Your task to perform on an android device: Open the FormsApp app , Create a New blank form  with title as test
Image 0: 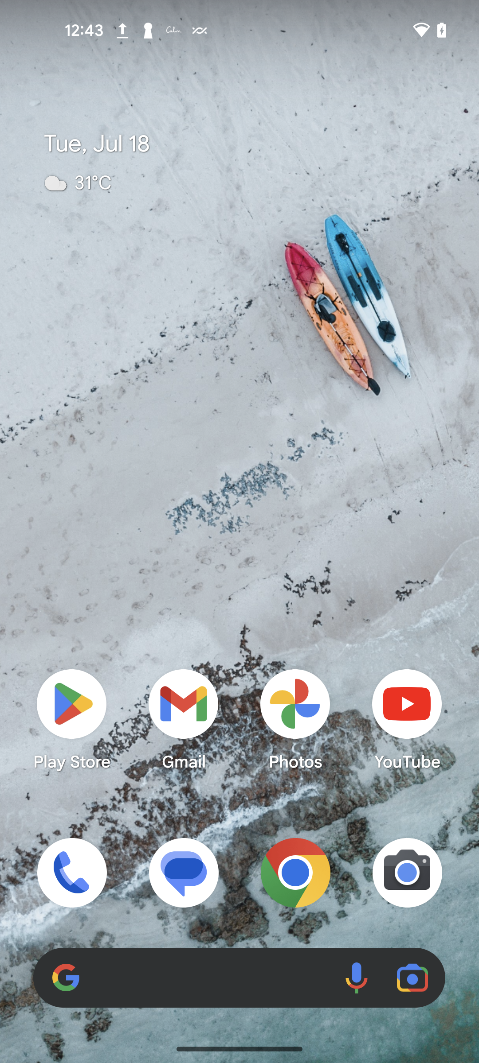
Open the FormsApp app
Step 0: open app "FormsApp"
Image 1: 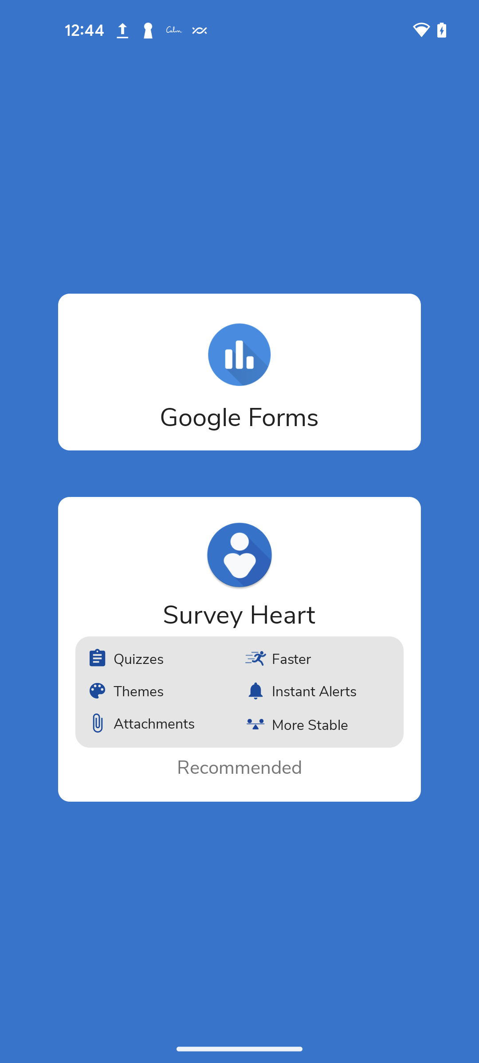
Click on the Google Forms 
Step 1: click (239, 354)
Image 2: 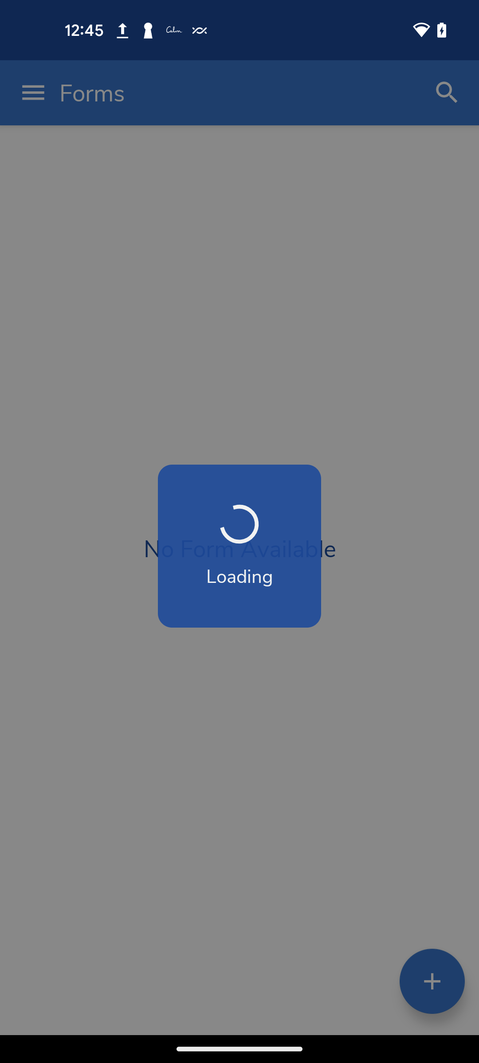
Click on the Google Forms 
Step 2: wait
Image 3: 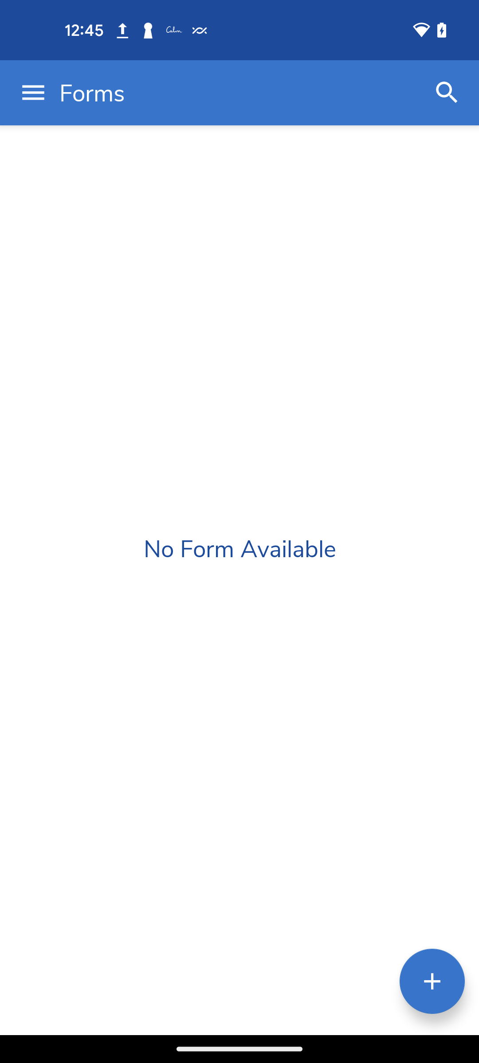
Click on the Plus icon at the bottom right of the screen
Step 3: click (432, 981)
Image 4: 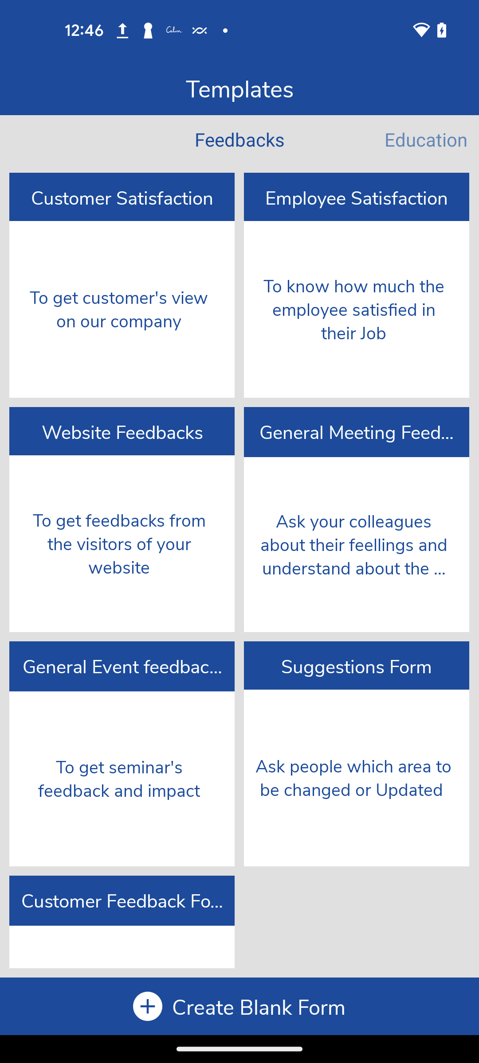
Click on the Plus icon at the bottom of the screen to create a blank form
Step 4: click (148, 1006)
Image 5: 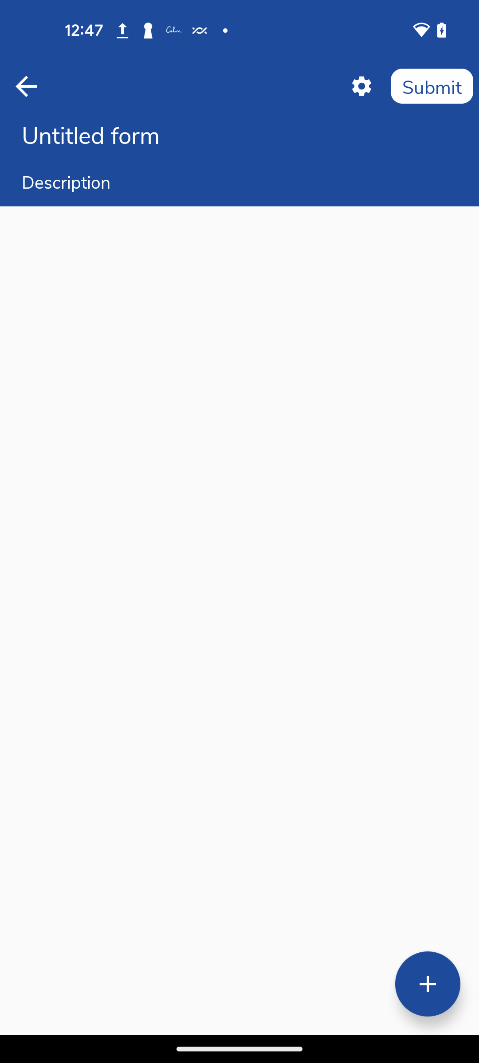
Click on the Form name section
Step 5: click (239, 138)
Image 6: 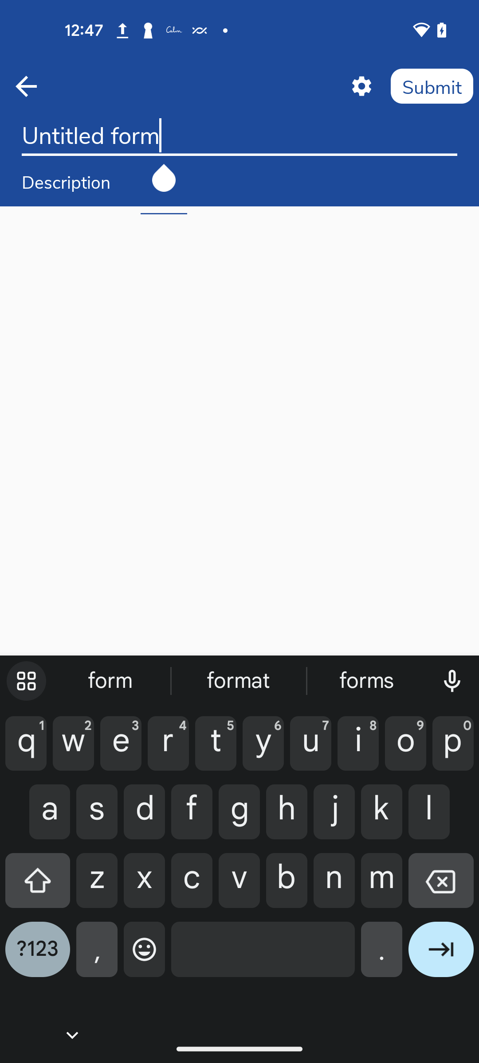
Remove the current form name
Step 6: click (441, 887)
Image 8: 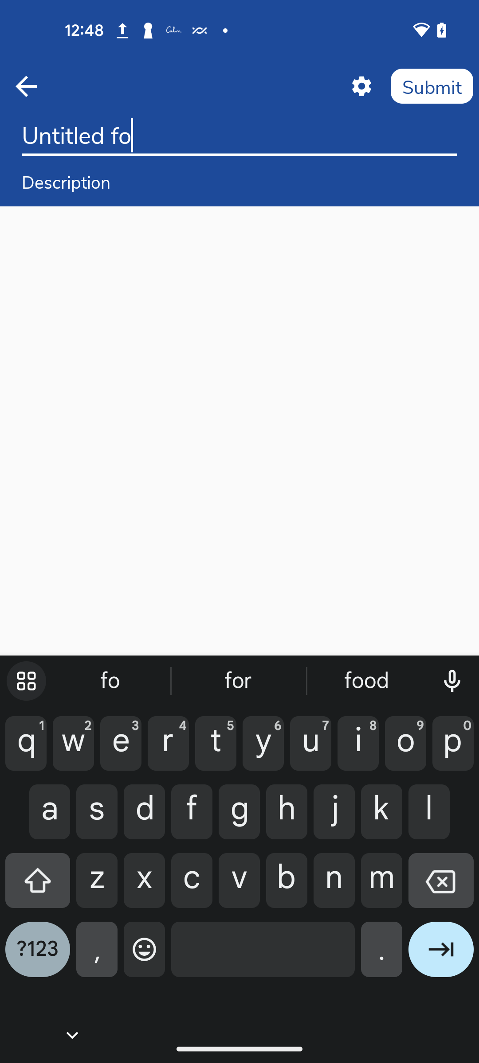
Remove the current form name
Step 8: click (441, 887)
Image 9: 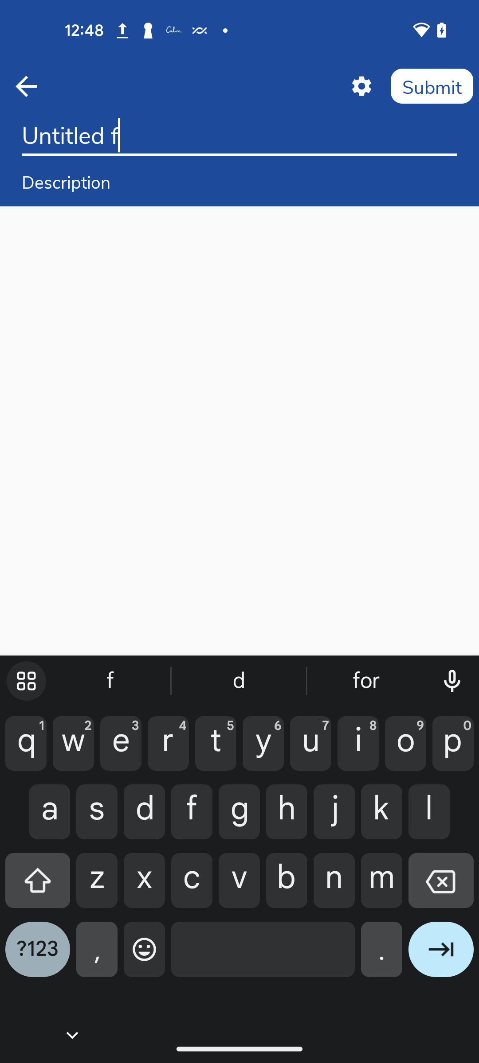
Remove the current form name
Step 9: click (441, 887)
Image 10: 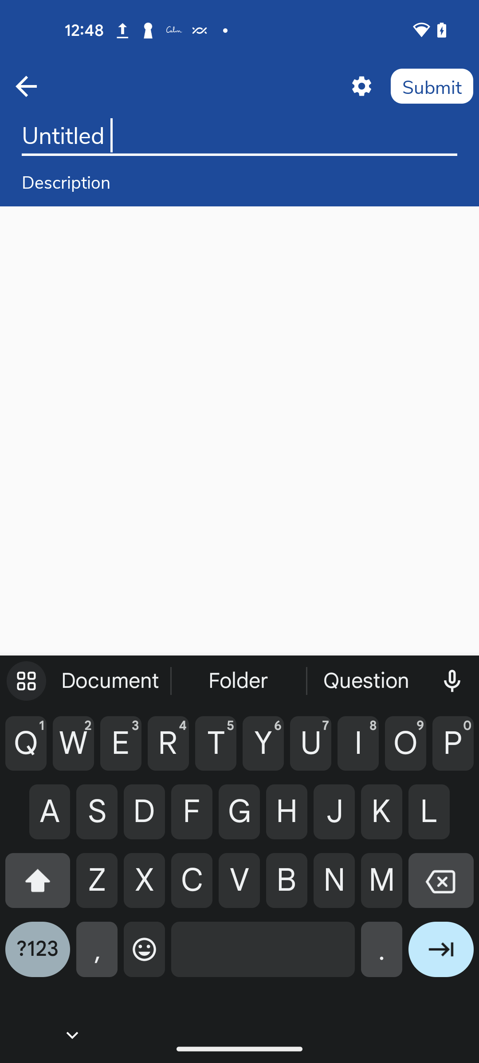
Remove the current form name
Step 10: click (441, 887)
Image 12: 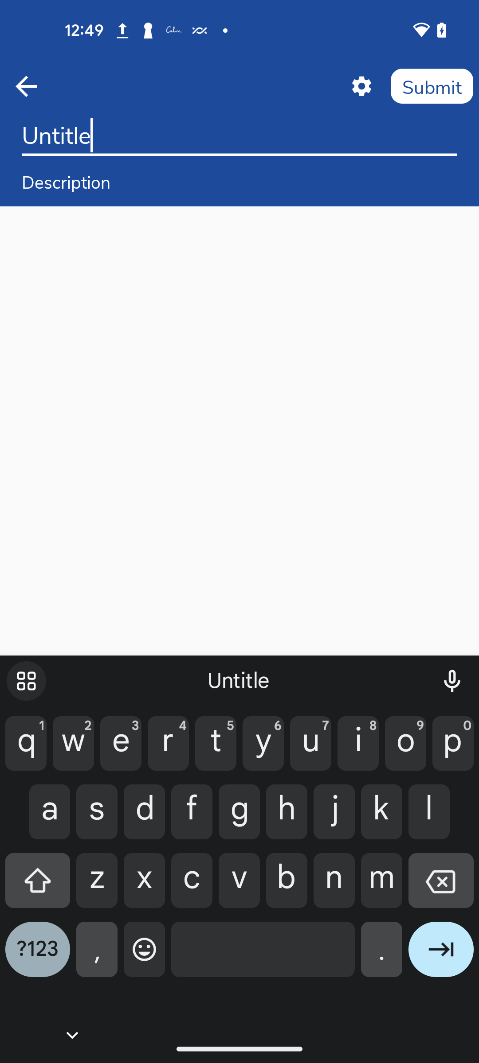
Remove the current form name
Step 12: click (441, 887)
Image 13: 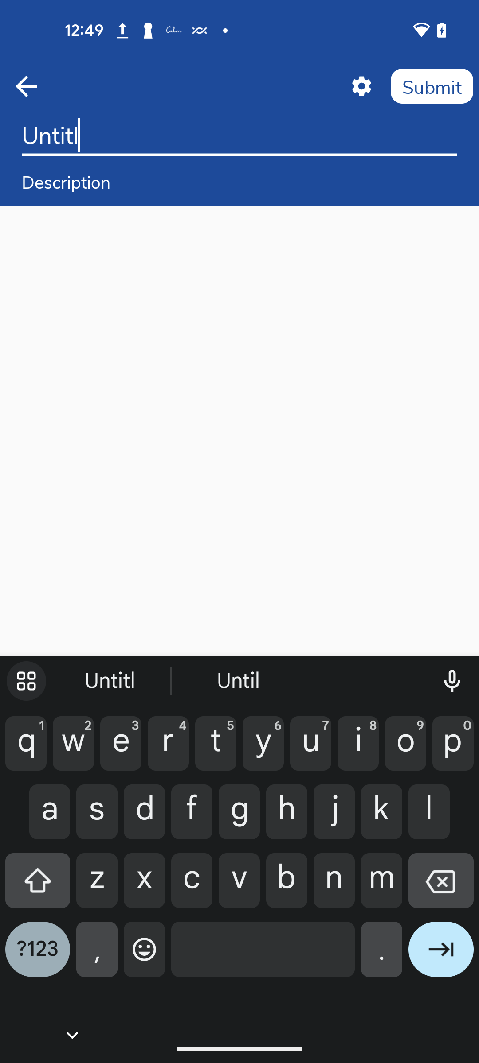
Remove the current form name
Step 13: click (441, 887)
Image 14: 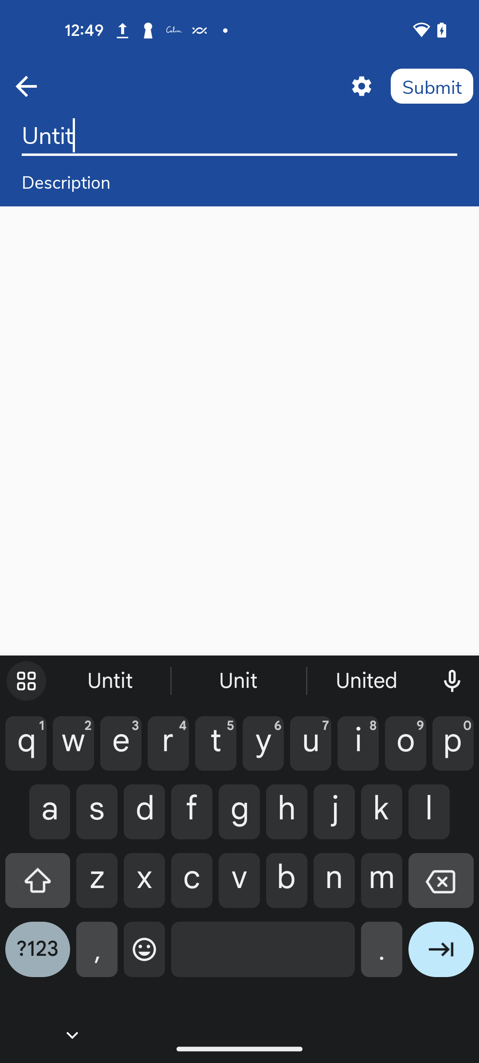
Remove the current form name
Step 14: click (441, 887)
Image 15: 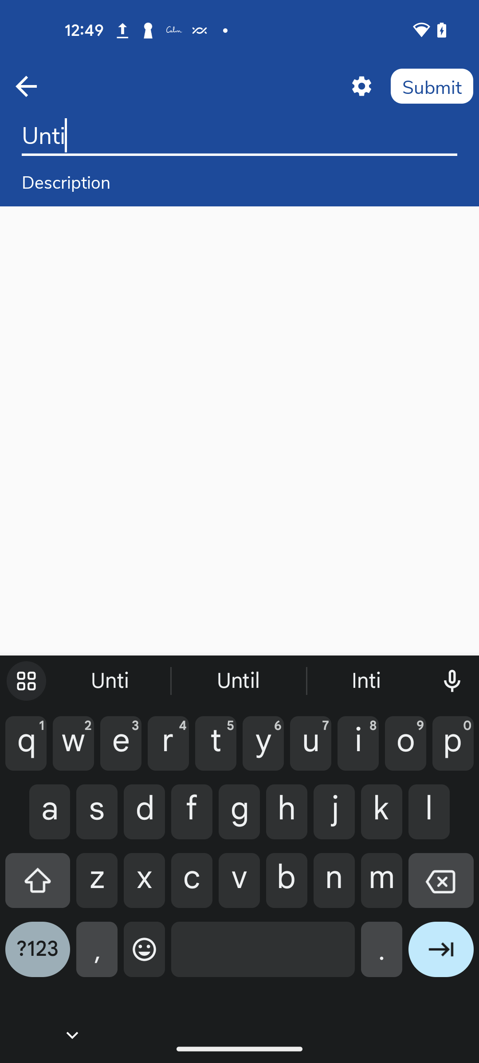
Remove the current form name
Step 15: click (441, 887)
Image 16: 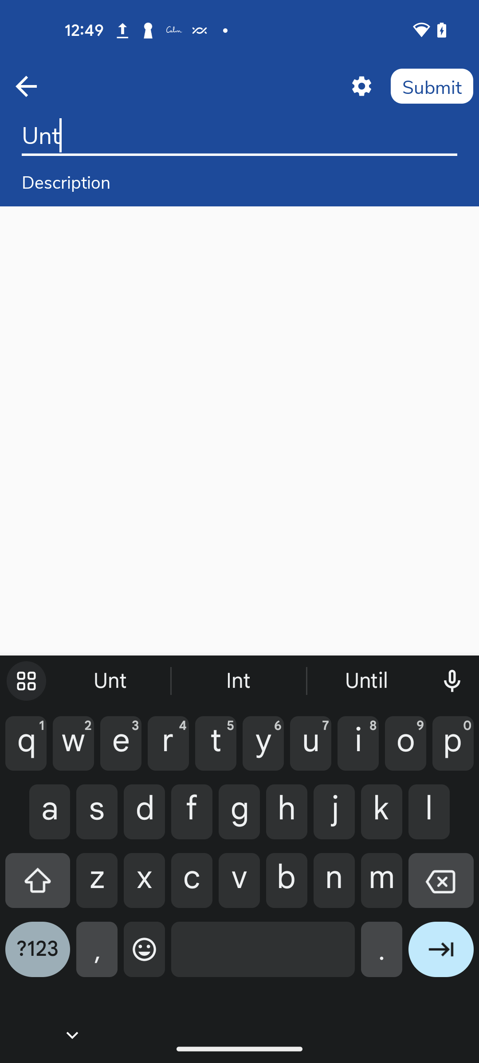
Remove the current form name
Step 16: click (441, 887)
Image 17: 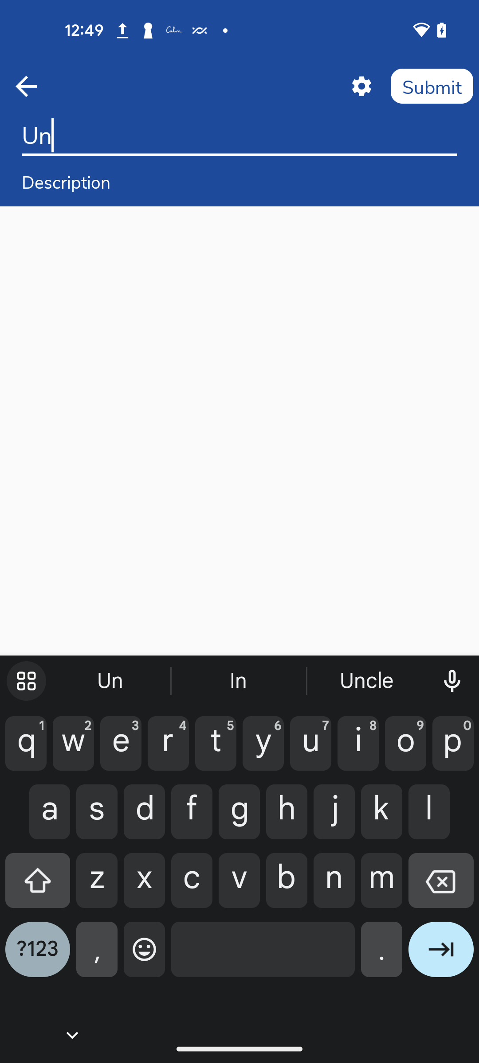
Remove the current form name
Step 17: click (441, 887)
Image 18: 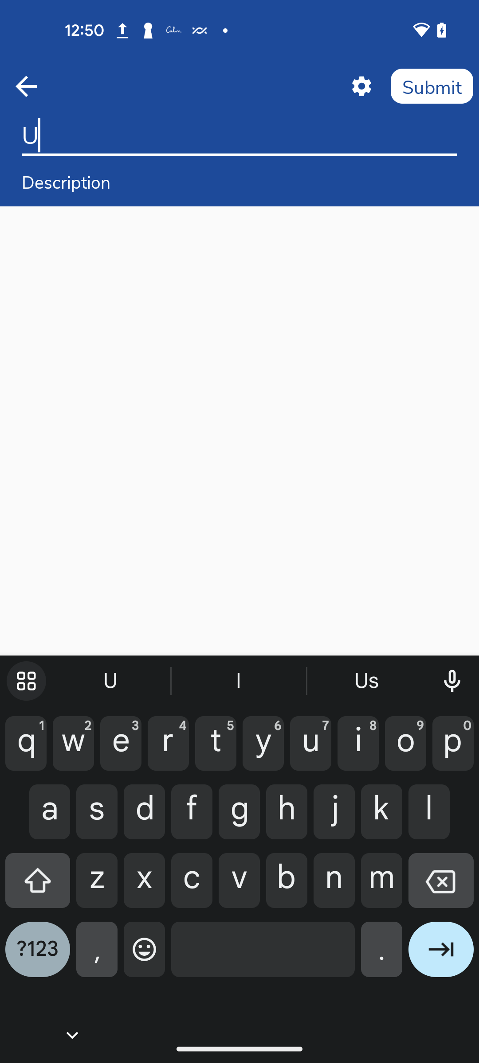
Remove the current form name
Step 18: click (441, 887)
Image 19: 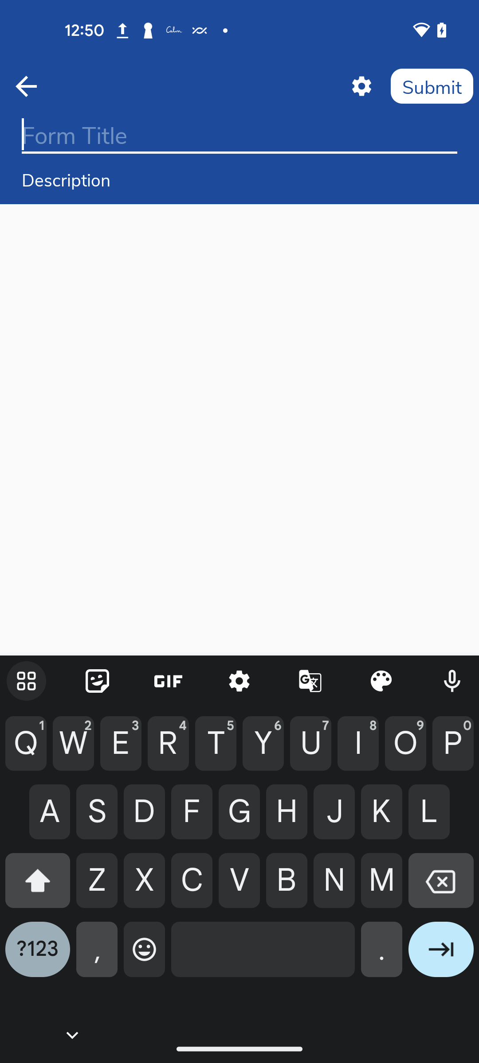
Add a title name as test
Step 19: click (215, 743)
Image 20: 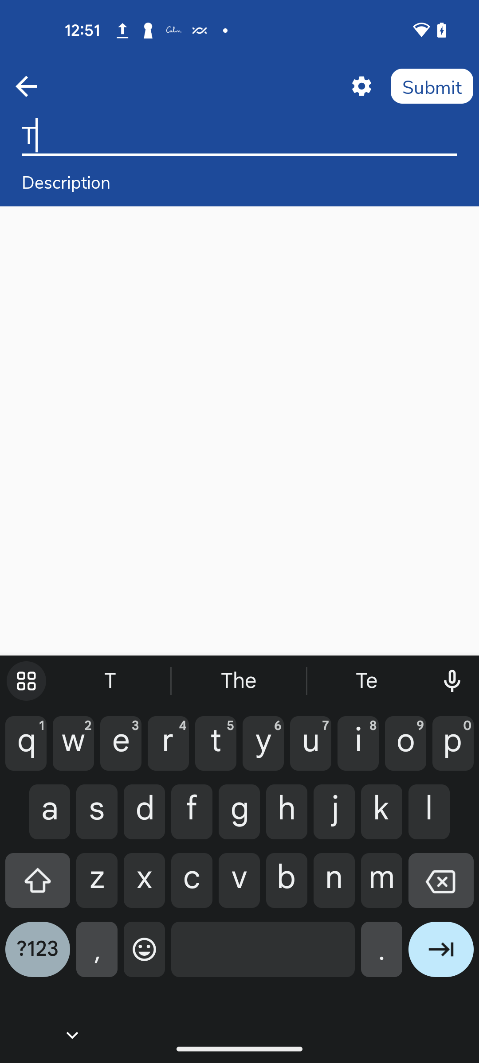
Add a title name as test
Step 20: click (121, 743)
Image 21: 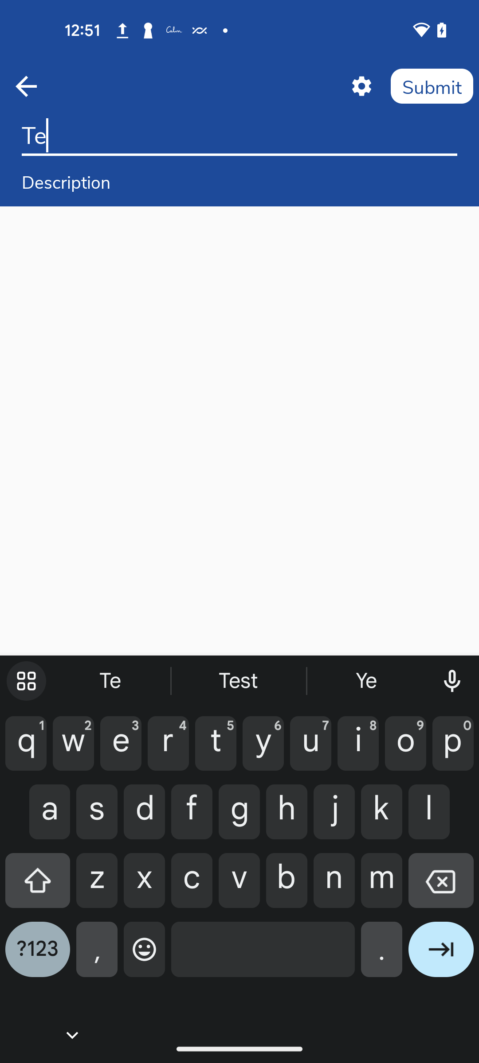
Add a title name as test
Step 21: click (96, 812)
Image 22: 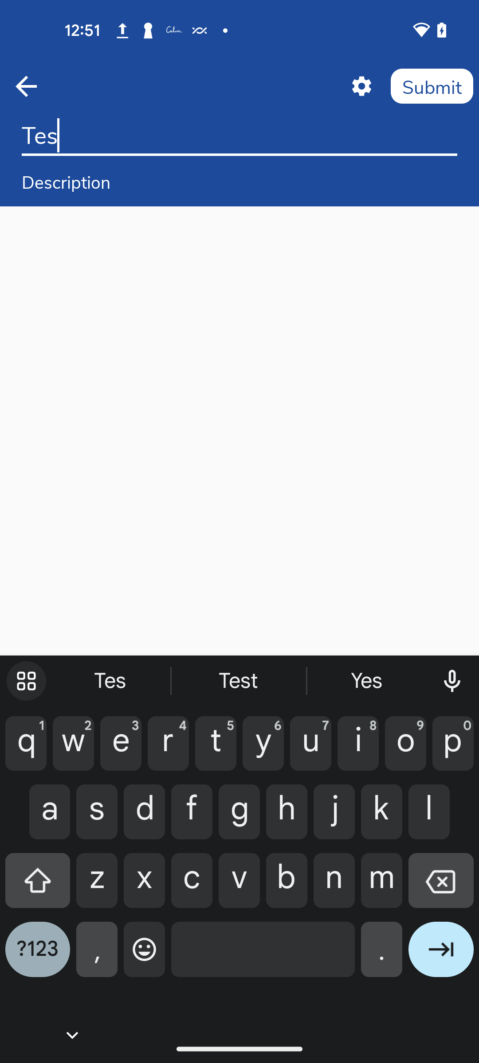
Add a title name as test
Step 22: click (215, 743)